Your task to perform on an android device: Change the resolution of the playout video by the cure from 360 pixels to 1080 pixels on the YouTube app.
Image 0: 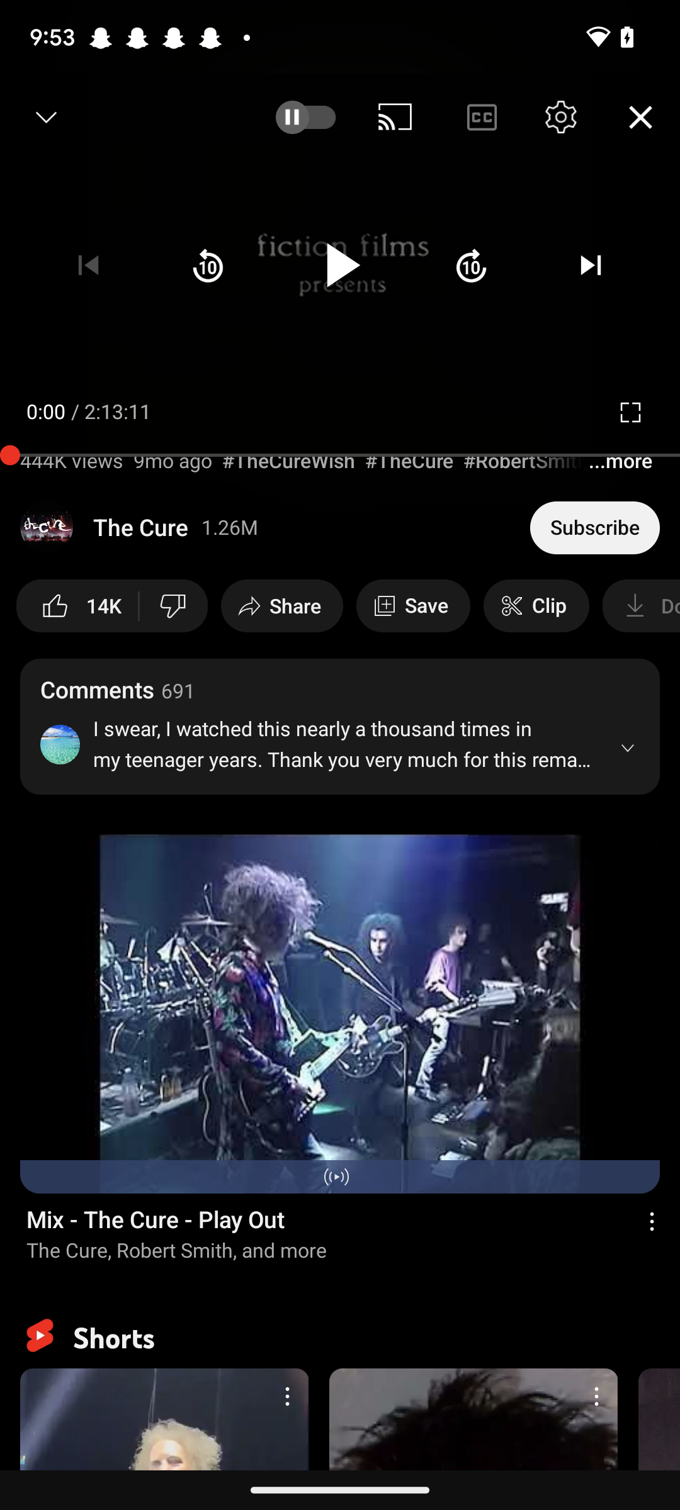
Click on the settings icon at the top right side of the screen.
Step 0: click (560, 116)
Image 1: 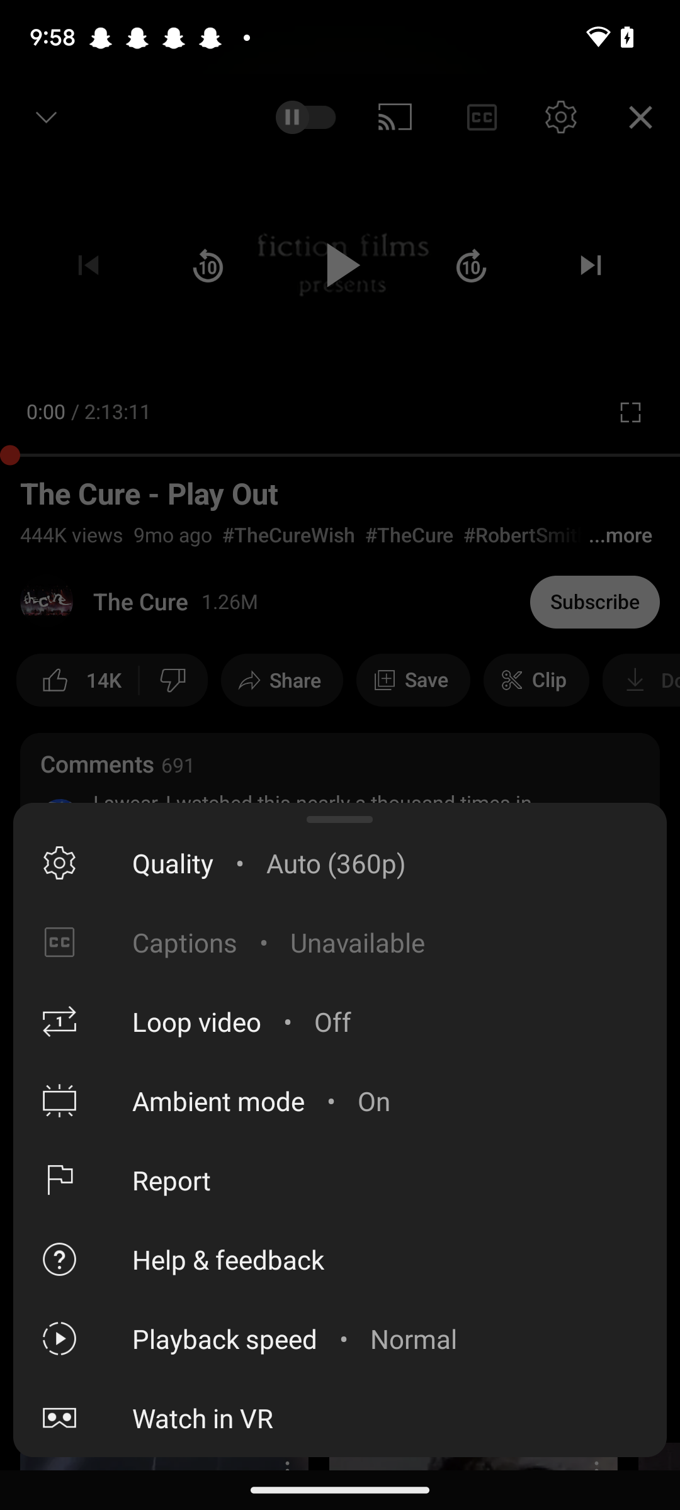
Click on Quality in the middle of the screen
Step 1: click (146, 863)
Image 2: 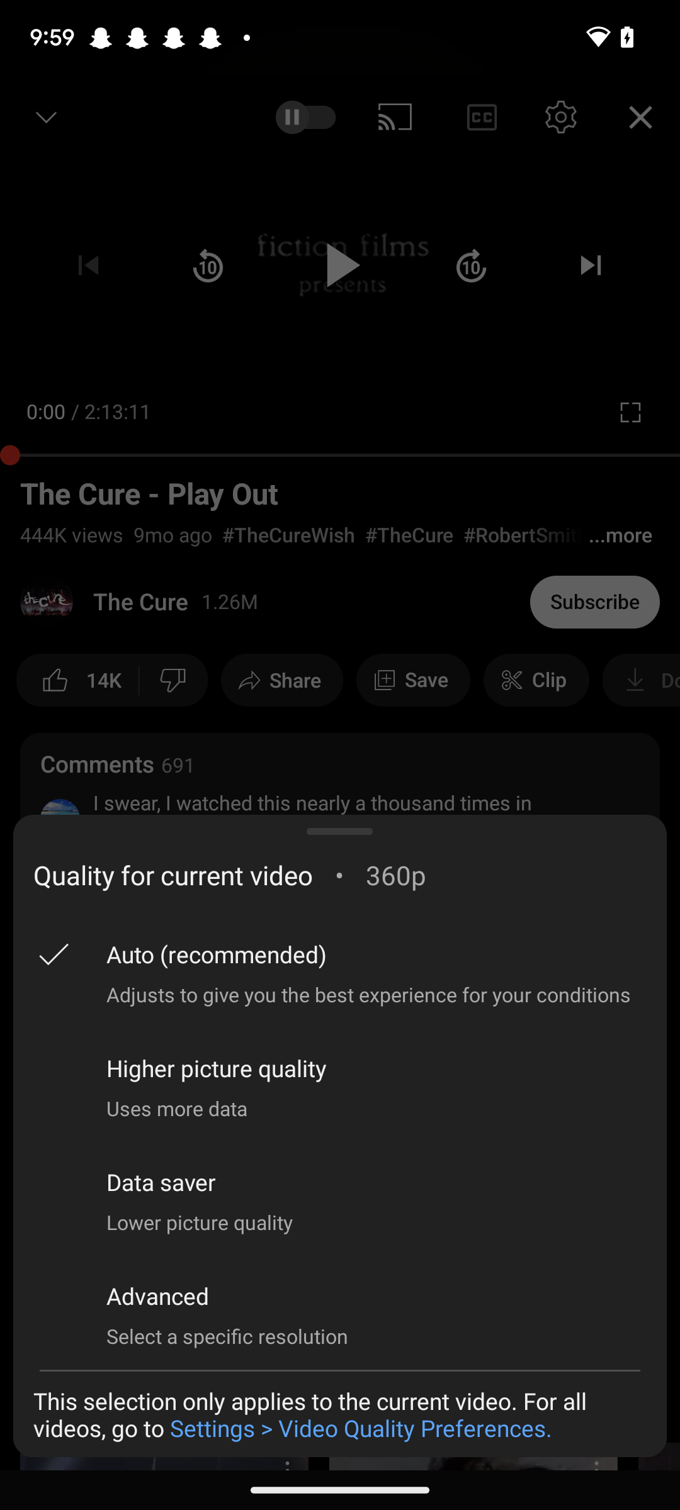
Click on Advanced at the bottom of the screen
Step 2: click (157, 1295)
Image 3: 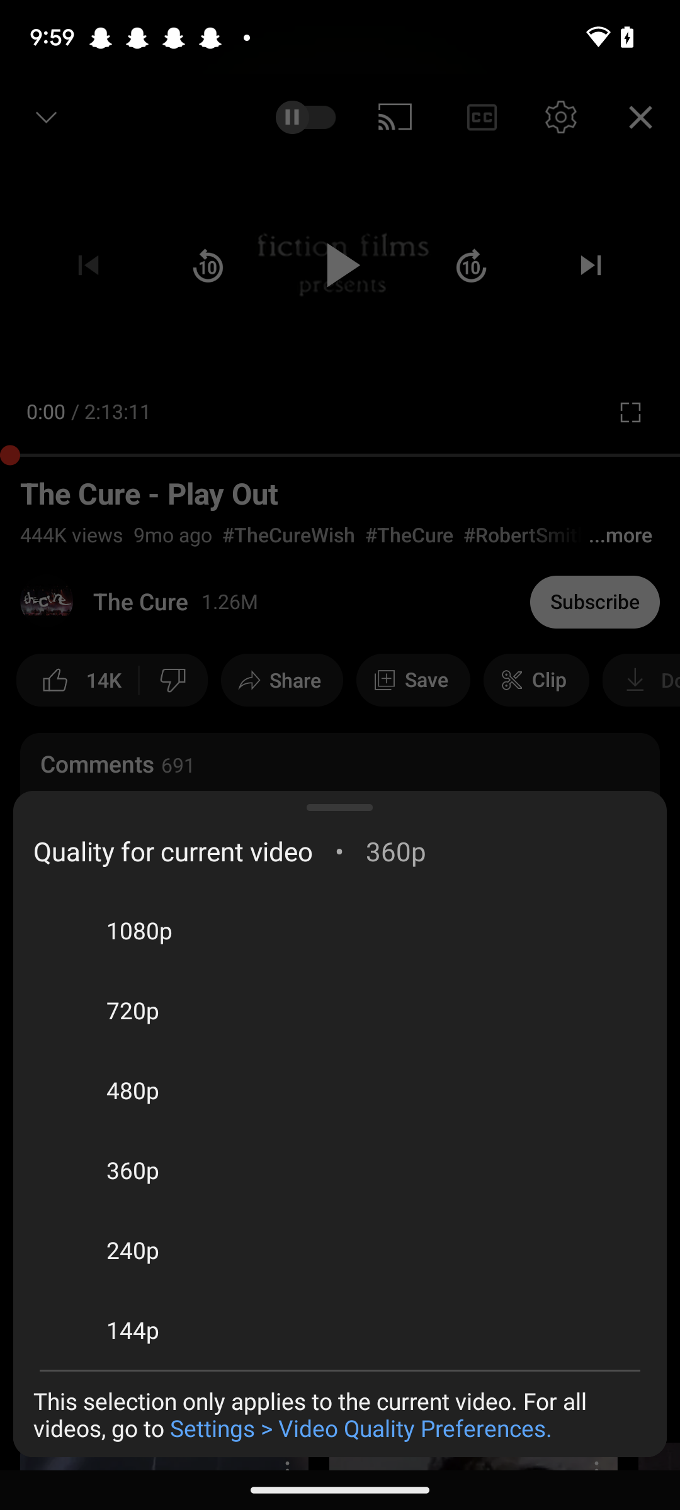
Click on 1080p on the left side of the screen.
Step 3: click (139, 930)